Your task to perform on an android device: Open the Coursera app and then Open the Introduction to microsoft excel course 
Image 0: 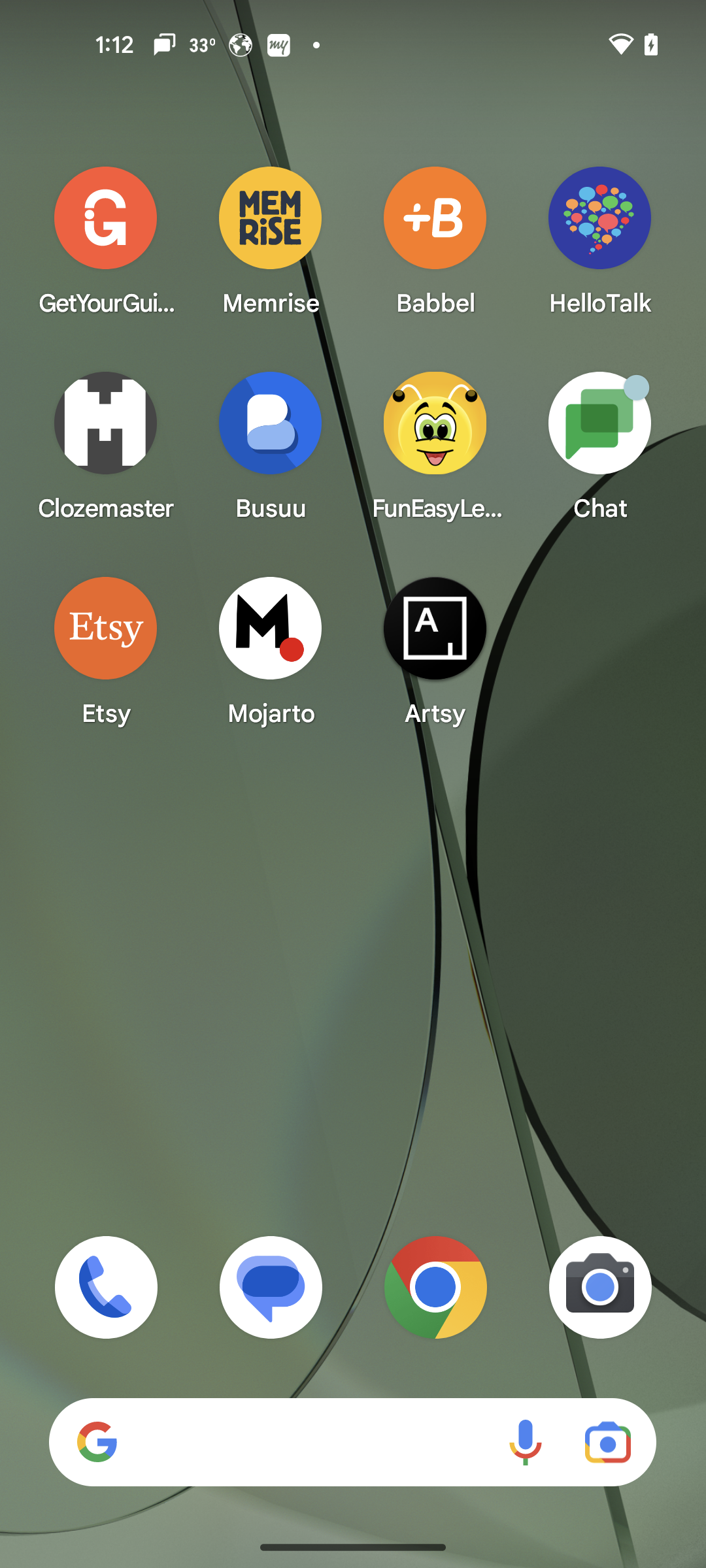
Open the Coursera app
Step 0: open app "Coursera"
Image 1: 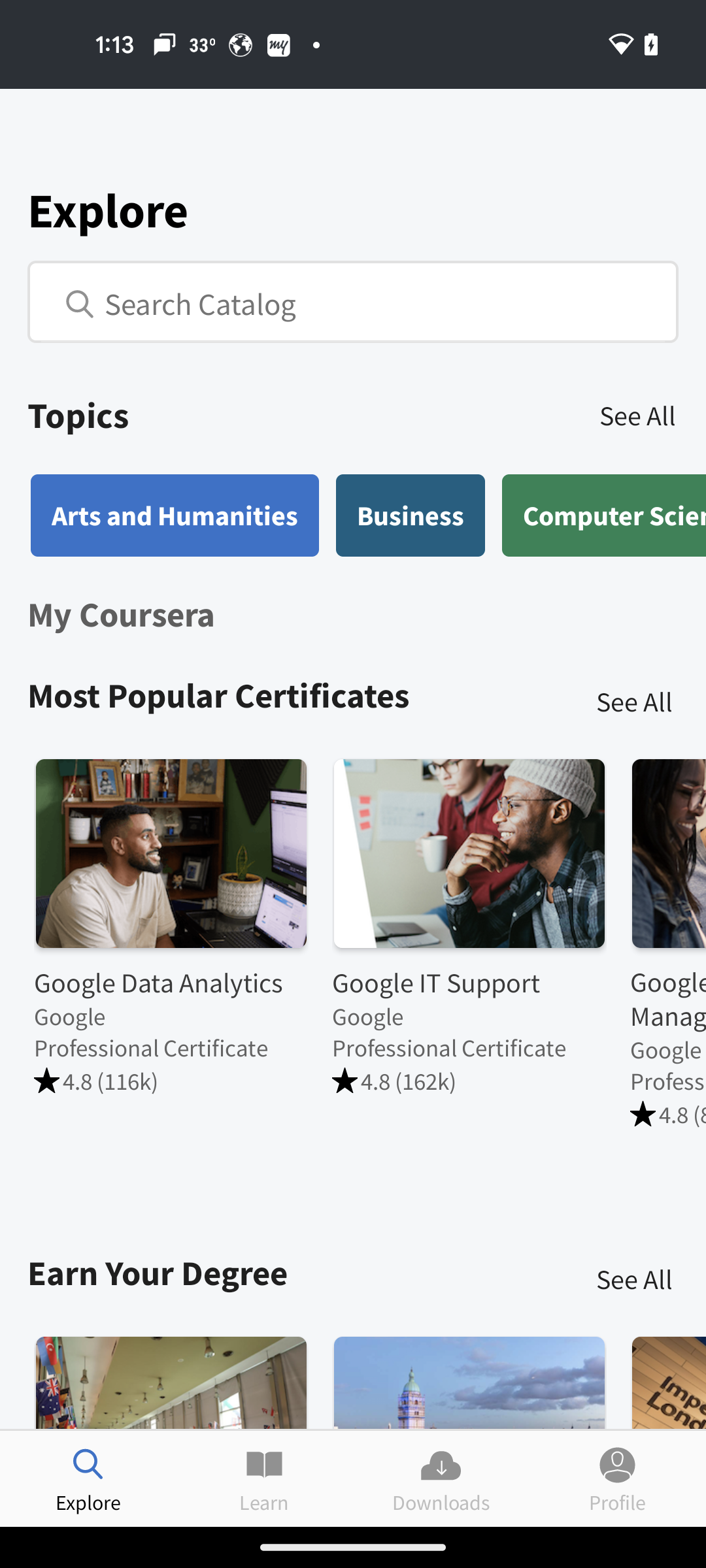
click on the search bar
Step 1: click (339, 301)
Image 3: 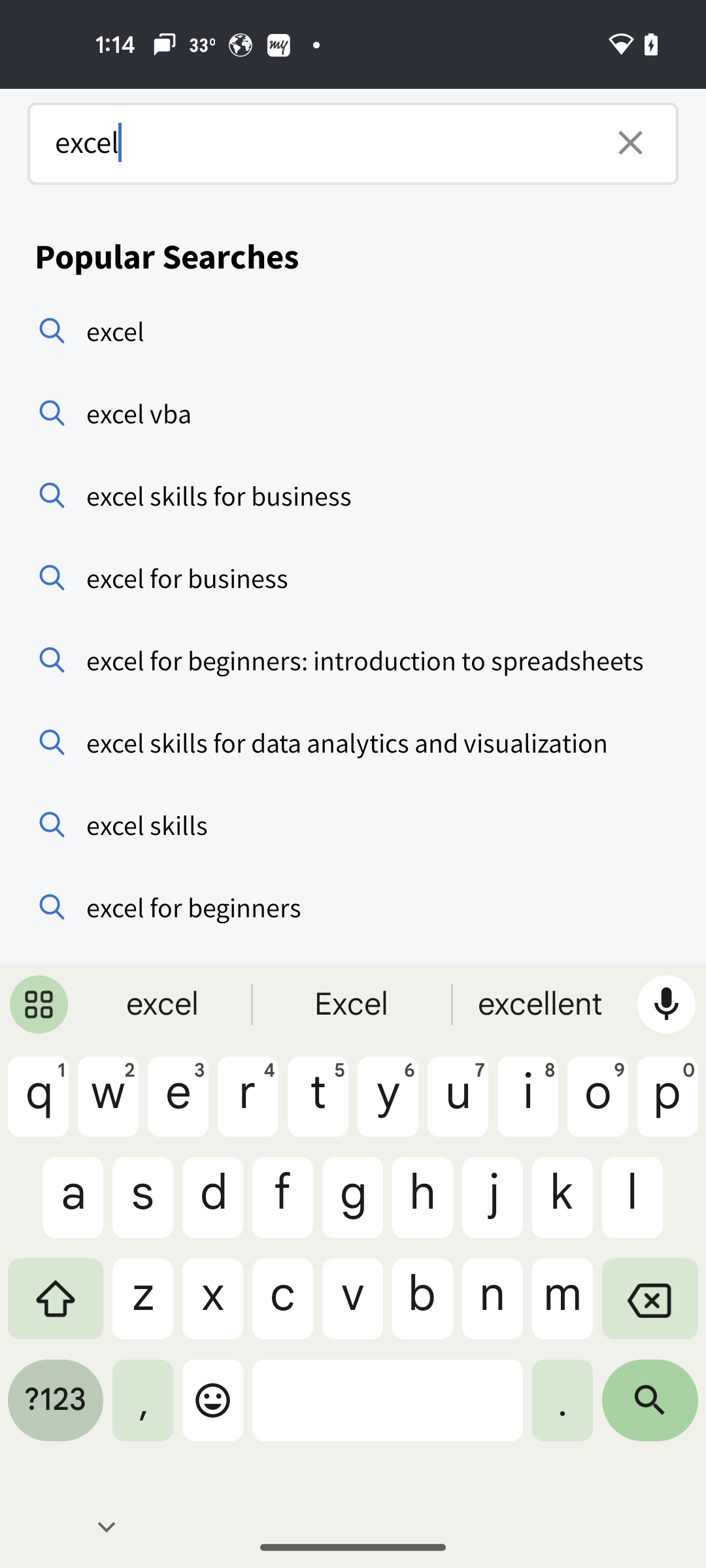
select first search result
Step 3: click (370, 331)